Your task to perform on an android device: For the correction and informative ideas share the Presentation to Maria at Maria.Rossi1993@gmail.com in the Microsoft PowerPoint app .
Image 0: 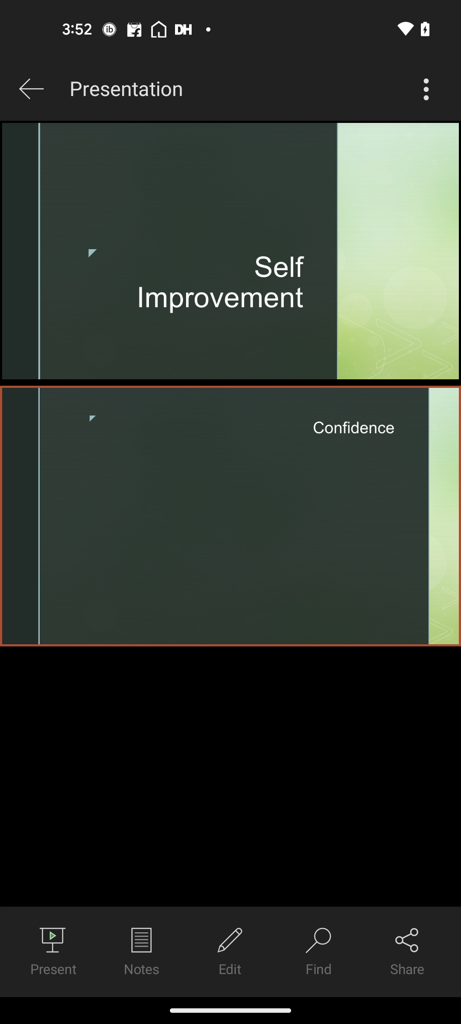
Click on the share button at the bottom right corner of the screen
Step 0: click (407, 951)
Image 1: 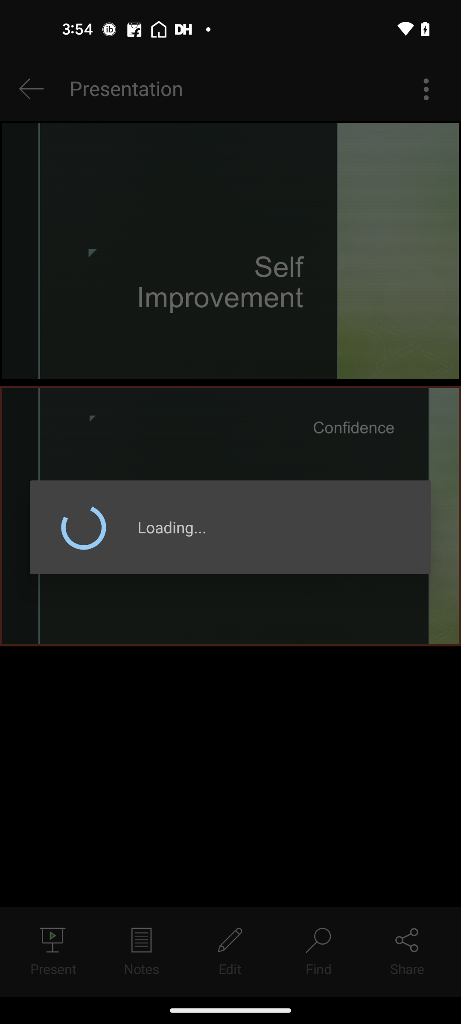
Click on the three dots more button
Step 1: wait
Image 2: 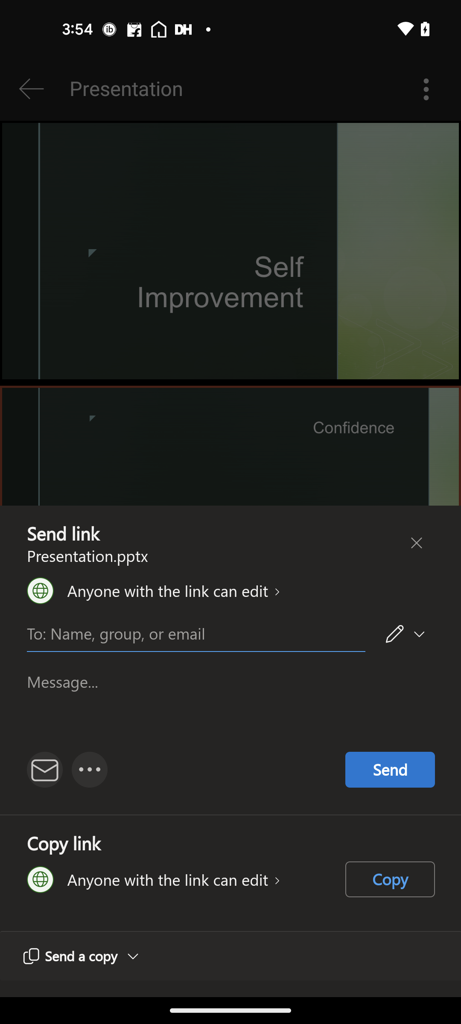
Click on the three dots more button
Step 2: click (98, 773)
Image 3: 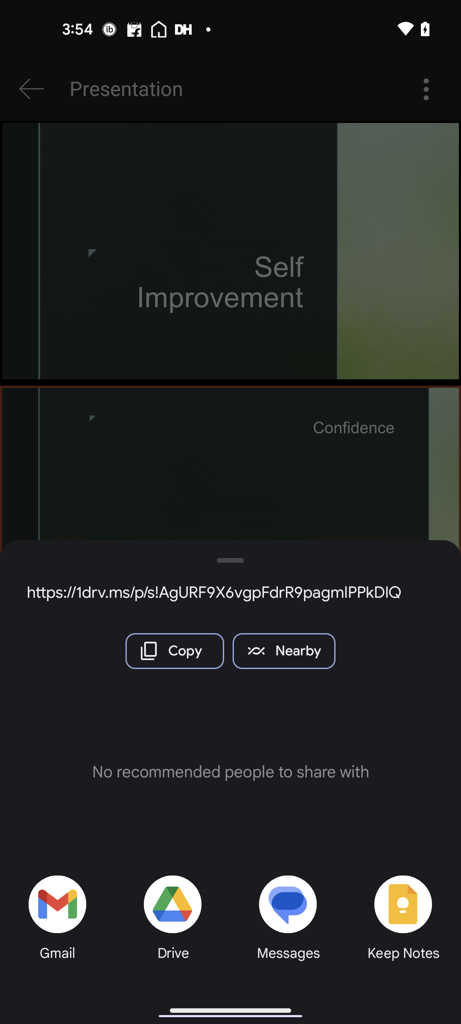
Select Gmail for sharing the file
Step 3: click (54, 908)
Image 4: 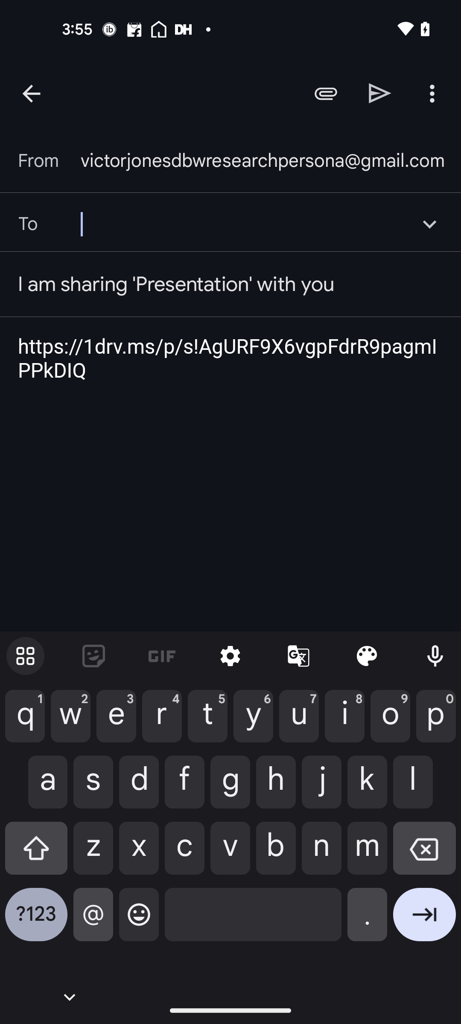
Type Maria.Rossi1993@gmail.com in the recipient mail id column
Step 4: type "Maria.Rossi1993@gmail.com"
Image 5: 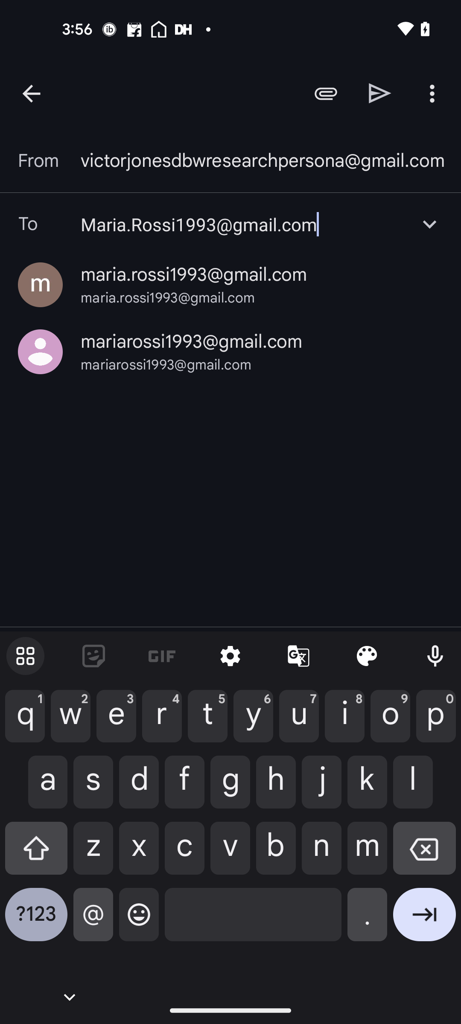
Select the first resulted mail id
Step 5: click (200, 252)